Your task to perform on an android device: I need to make pizza tonight and I'm out of tomato stock, so I'd want to get 500g of tomatoes via the Blinkit app.
Image 0: 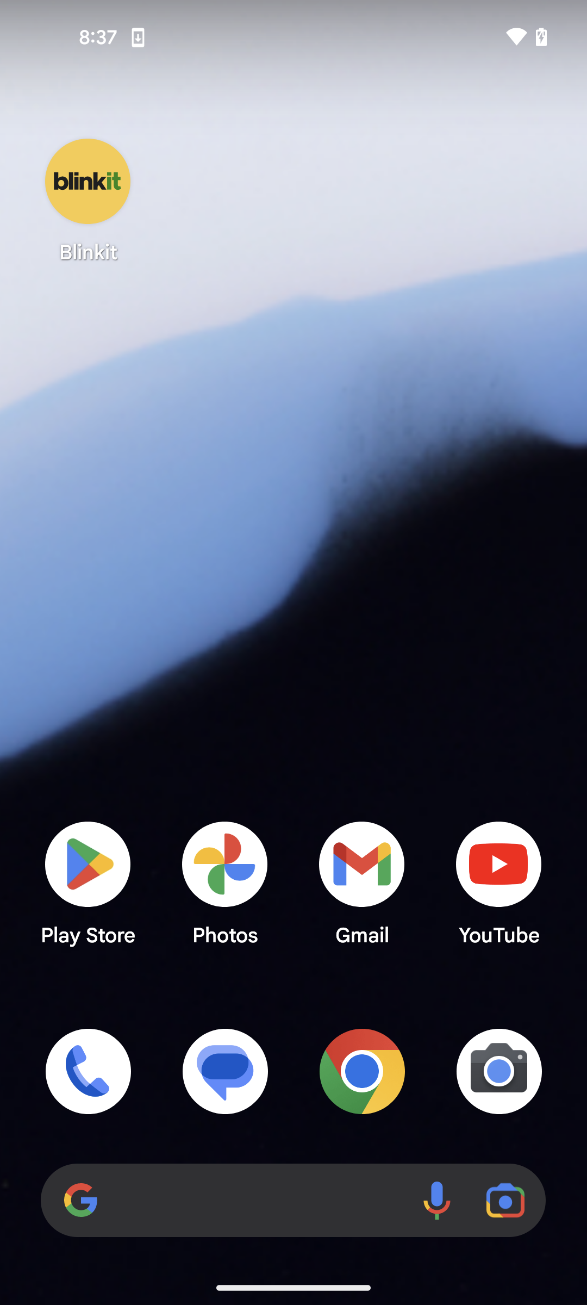
open the Blinkit app
Step 0: open app "Blinkit"
Image 2: 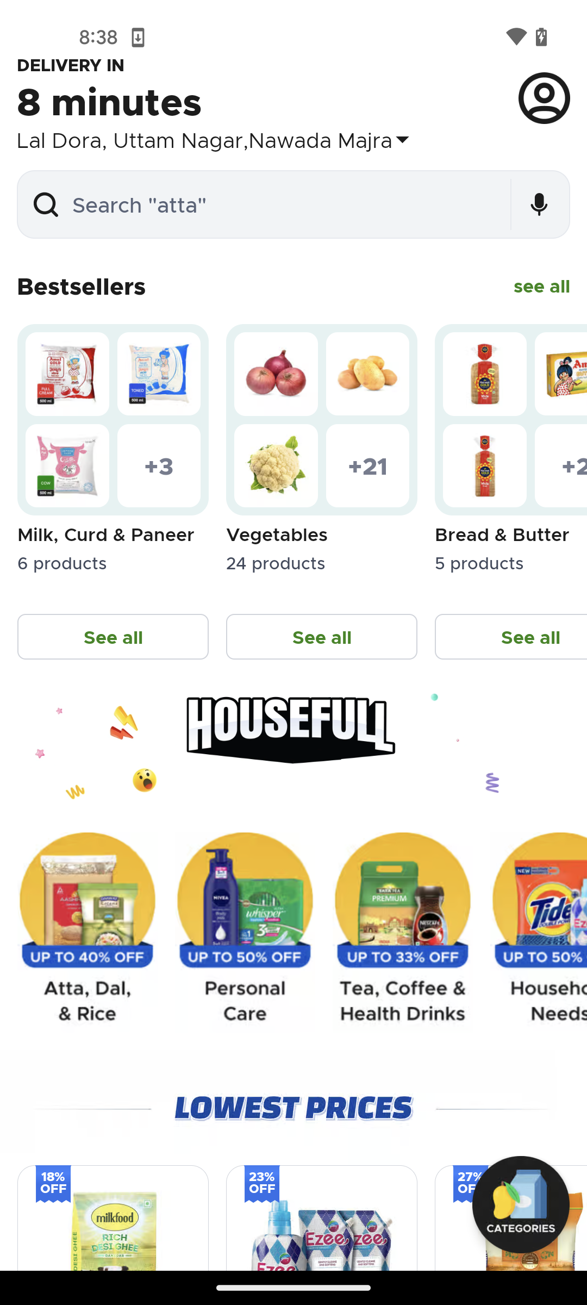
click on the search bar
Step 2: wait
Image 3: 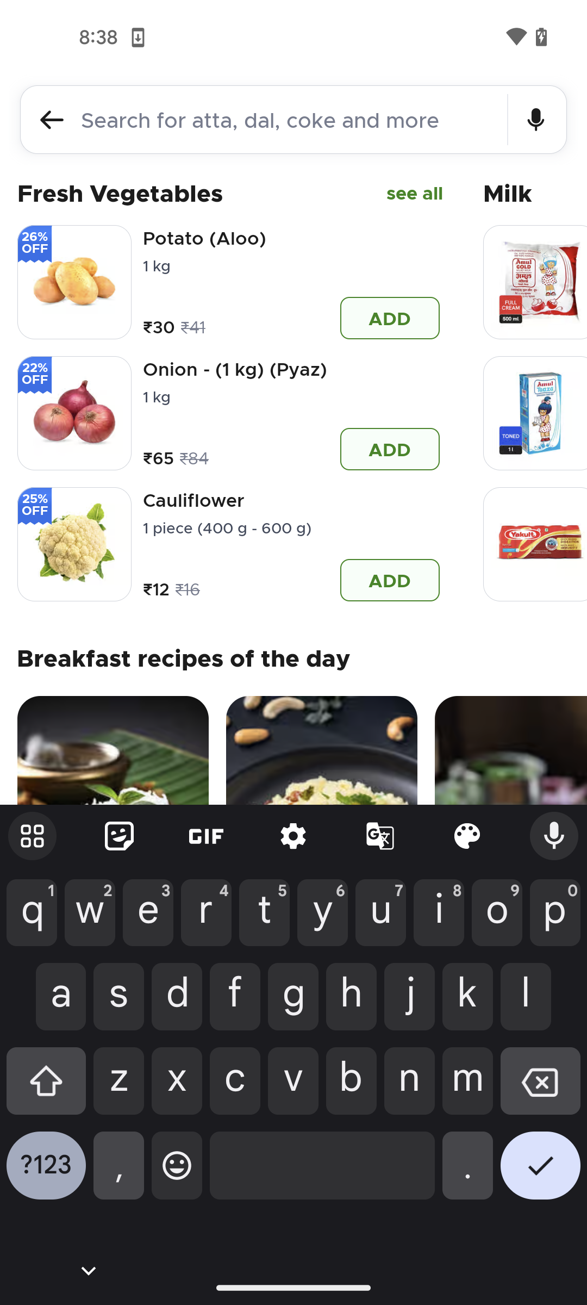
type tomatos
Step 3: type "tomatos"
Image 4: 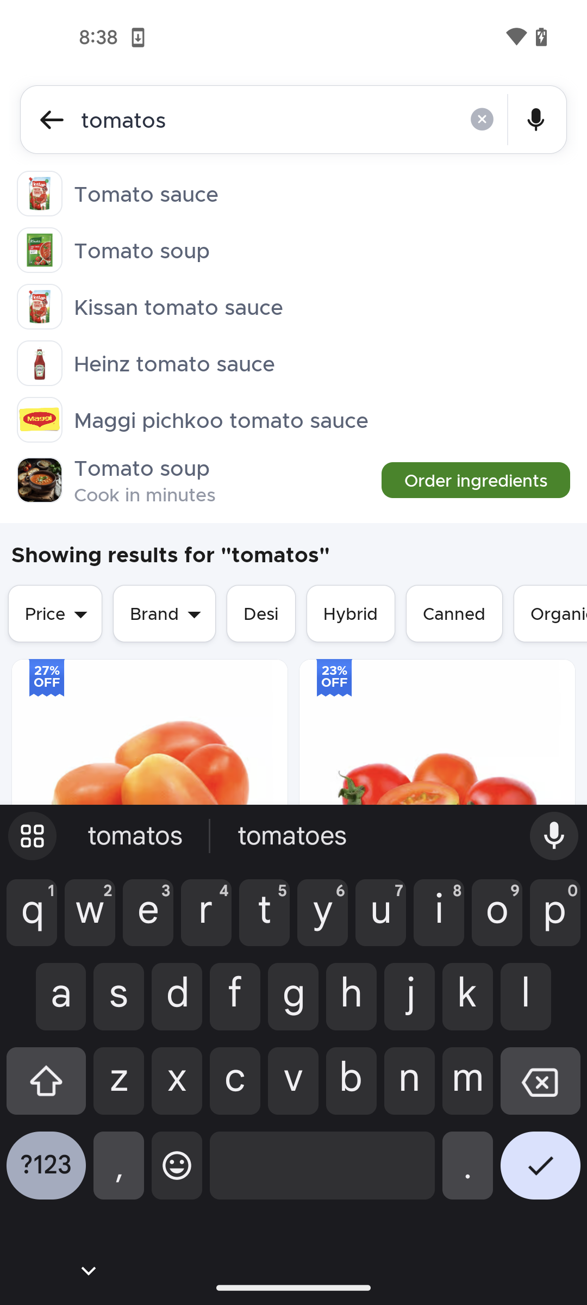
click on the tick icon
Step 4: click (540, 1173)